Your task to perform on an android device: Open the Outlook App, Go to the Setting, and select the notification to toggle on the Switch. 
Image 0: 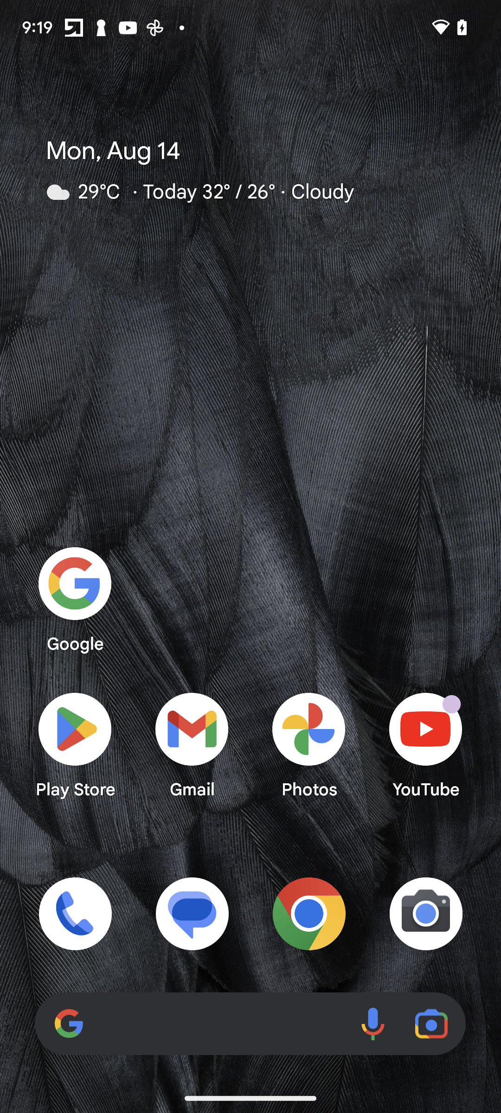
Open the Outlook App
Step 0: open app "Outlook"
Image 1: 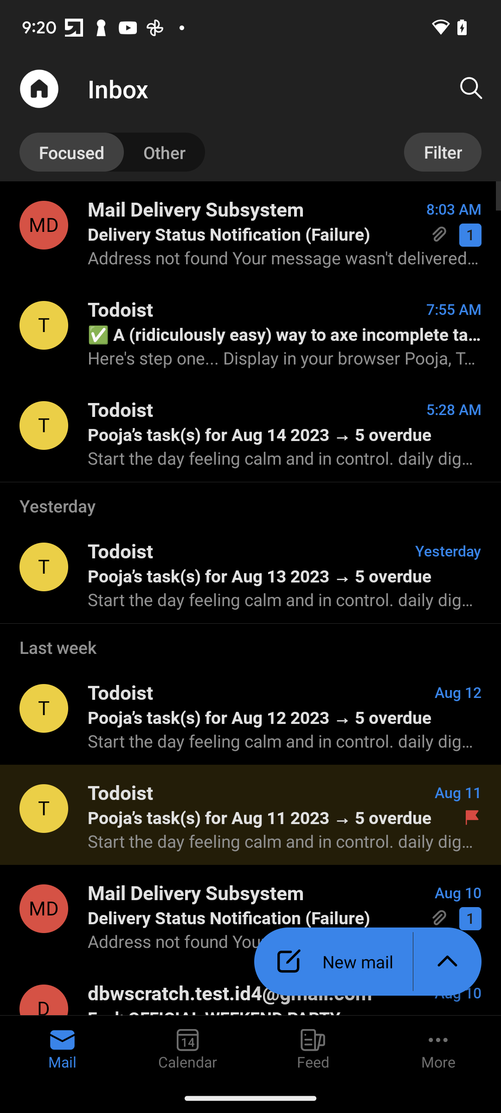
Click on the Overflow Menu Home Icon in the top left corner 
Step 1: click (39, 89)
Image 3: 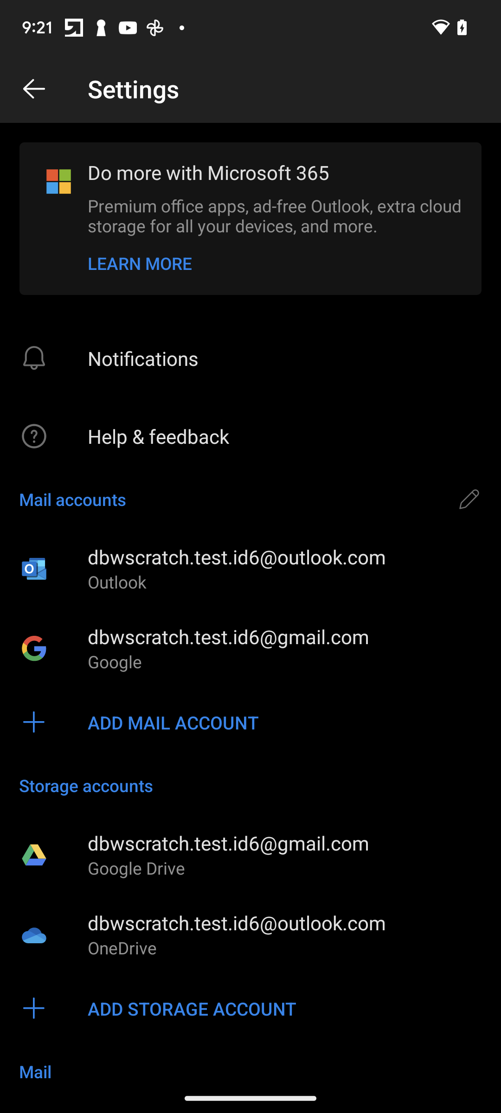
Click on the Notification Option 
Step 3: click (143, 358)
Image 4: 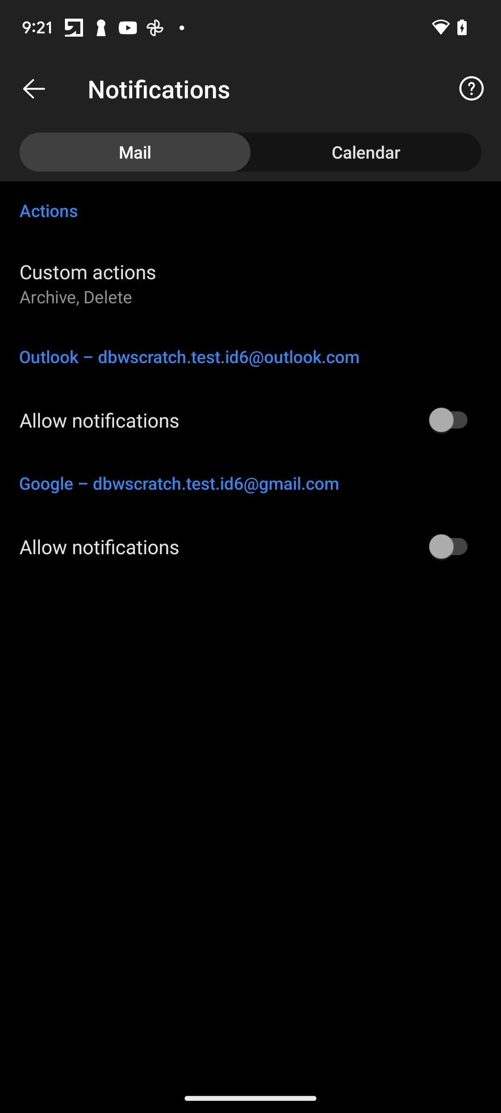
Click on the toggle button to Allow Notifications 
Step 4: click (453, 420)